Your task to perform on an android device: Sign out of the Michael Nguyen Gmail account from the GMIAL app.
Image 0: 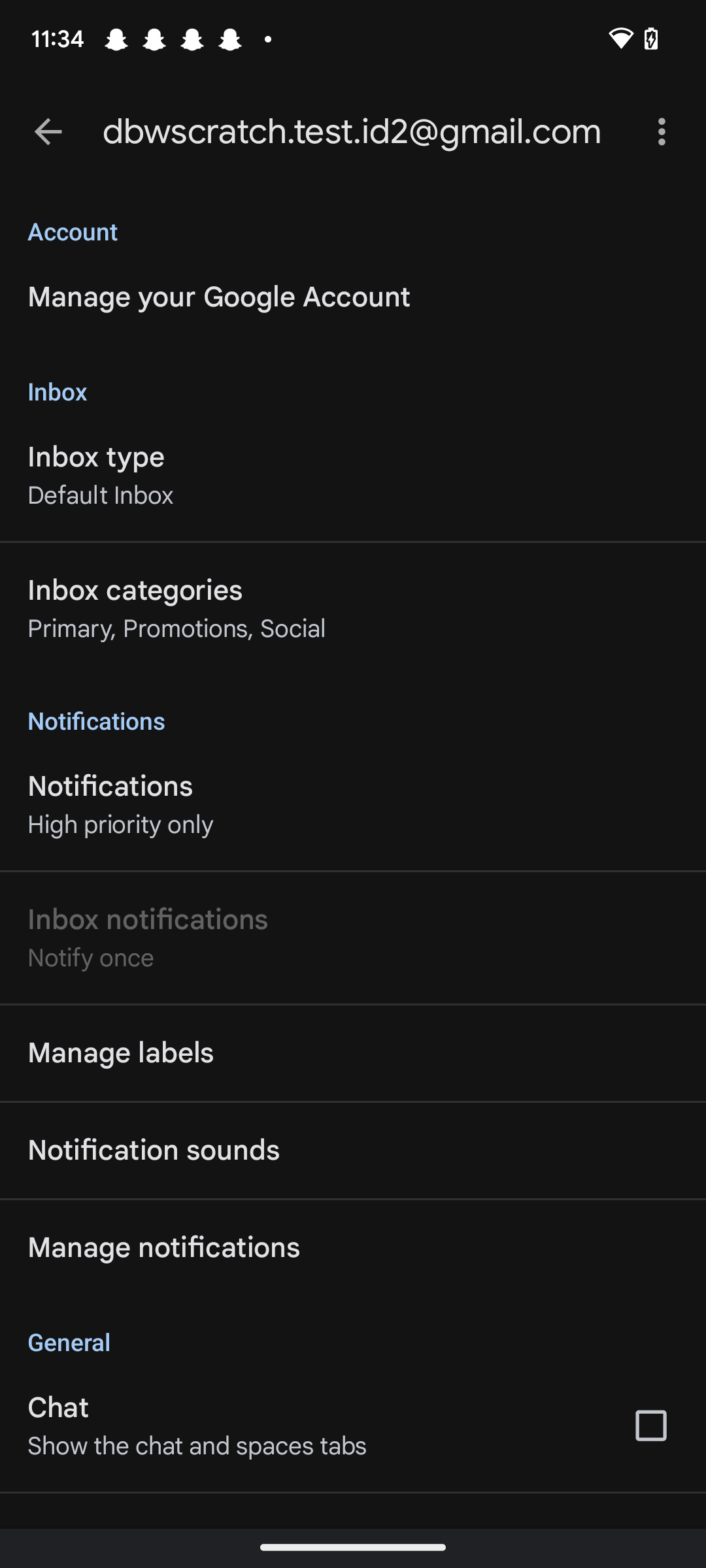
Click on the arrown icon at the top left corner of the screen.
Step 0: click (48, 131)
Image 1: 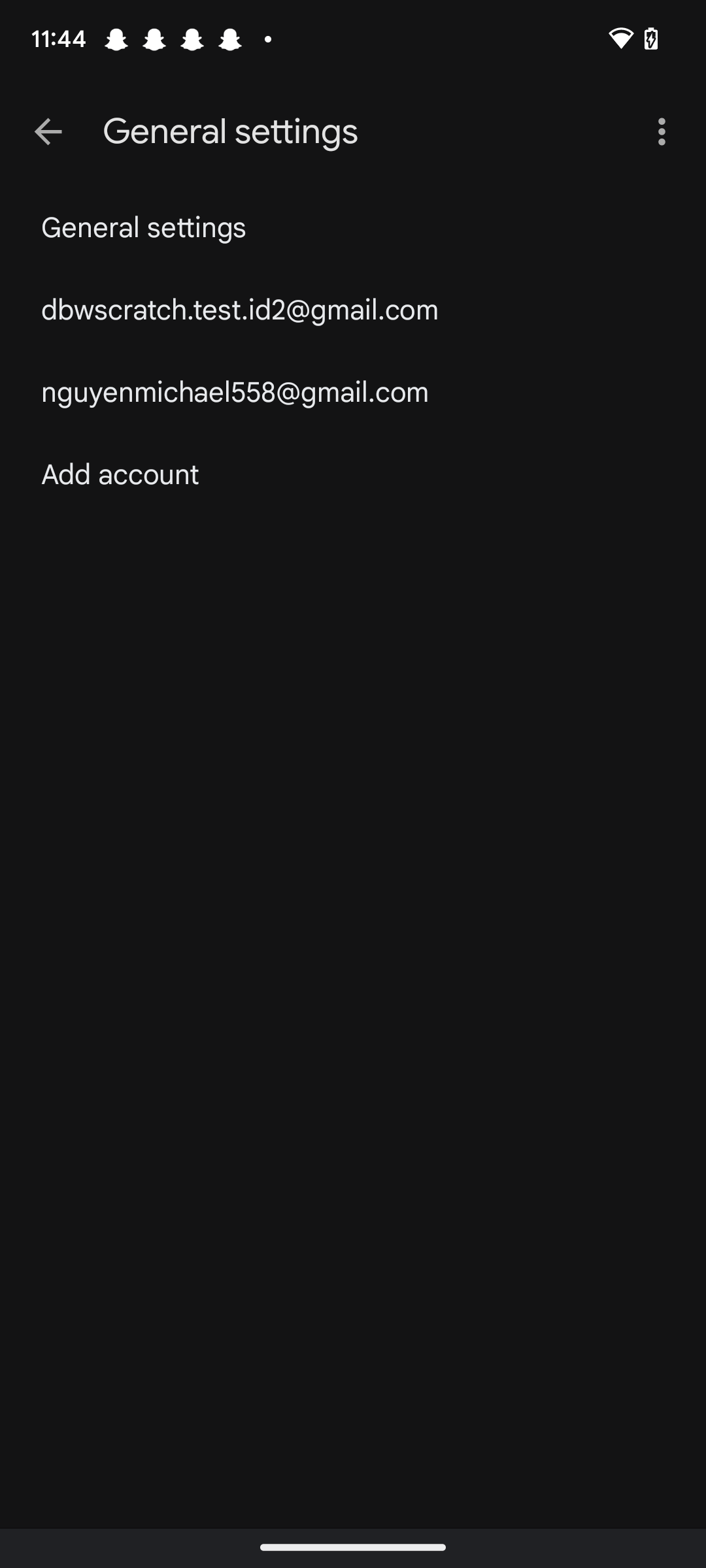
Click on three dots icon at the top right side of the screen.
Step 1: click (664, 131)
Image 2: 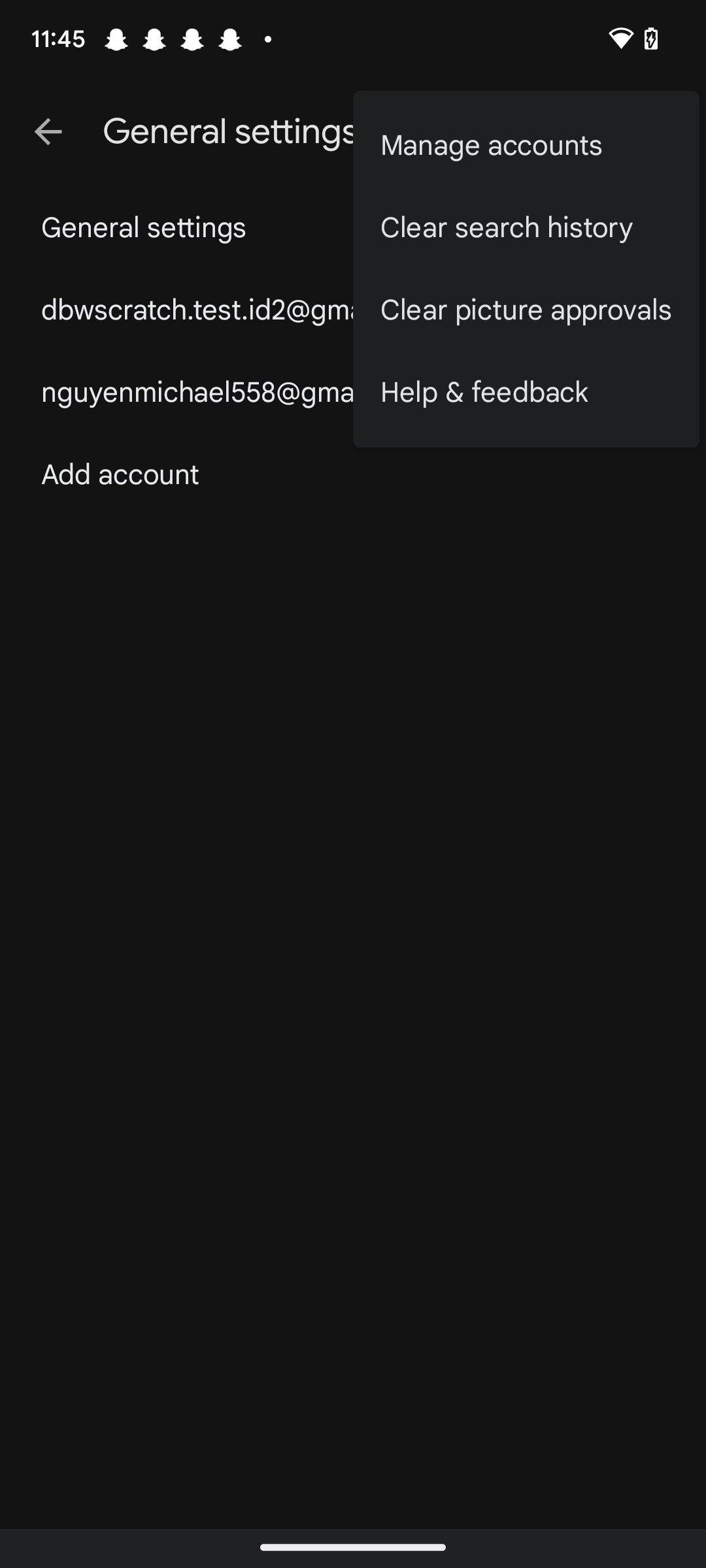
Click on manage accounts option at the top right side of the screen.
Step 2: click (526, 146)
Image 3: 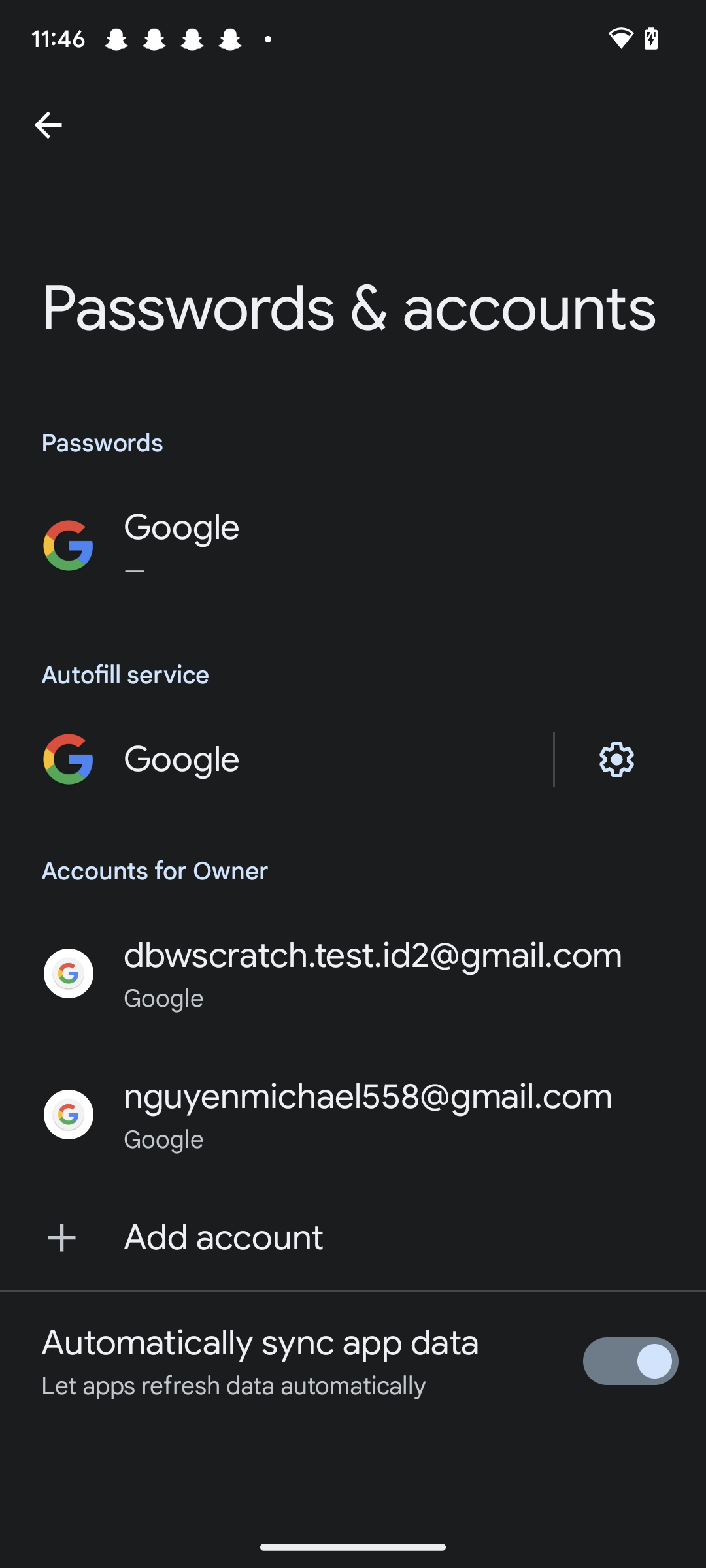
Click on the second option in the accounts for owner section.
Step 3: click (367, 1096)
Image 4: 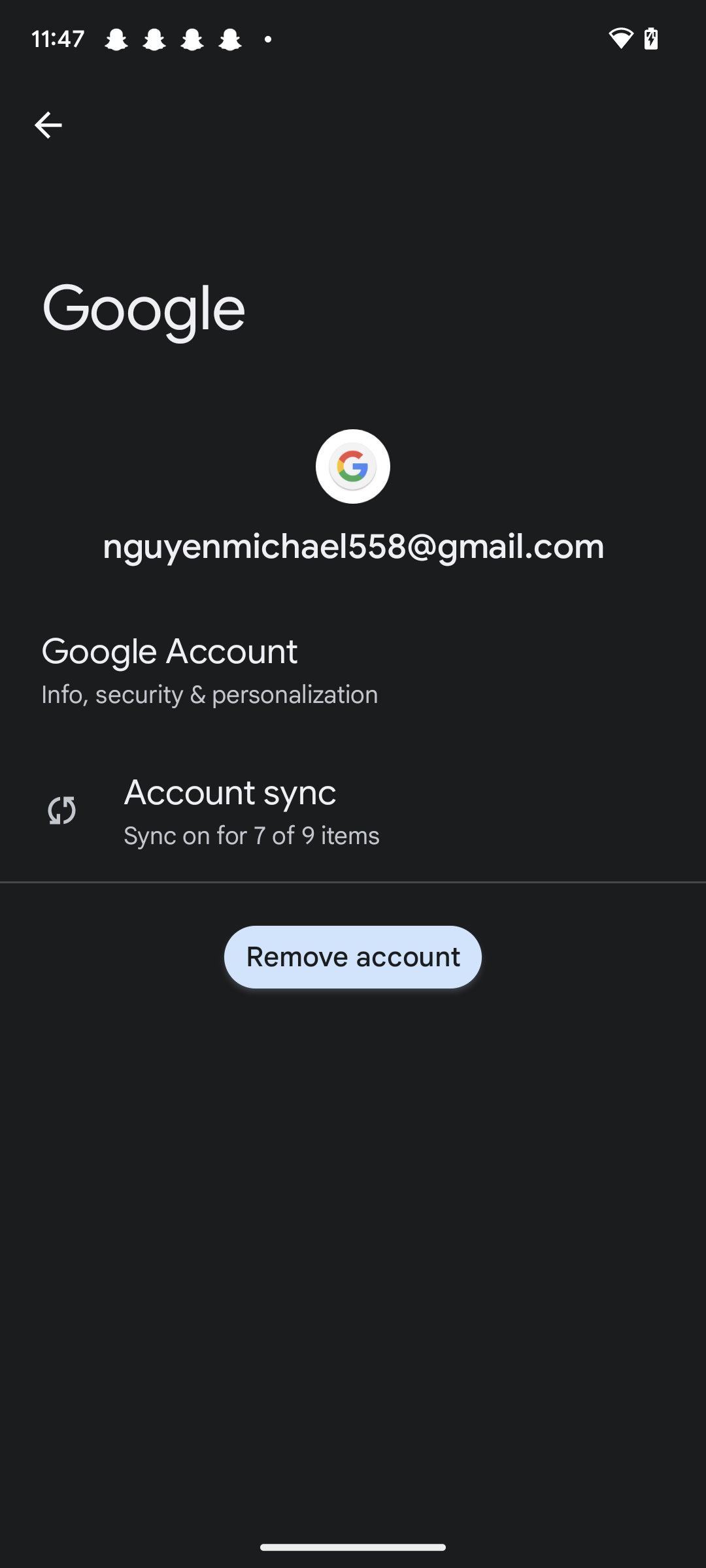
Click on remove account in  the middle of the screen.
Step 4: click (353, 956)